Your task to perform on an android device: I am looking for lifestyle shoes in size 7 as they fit me. Look for the same in the Shop by size Puma app
Image 0: 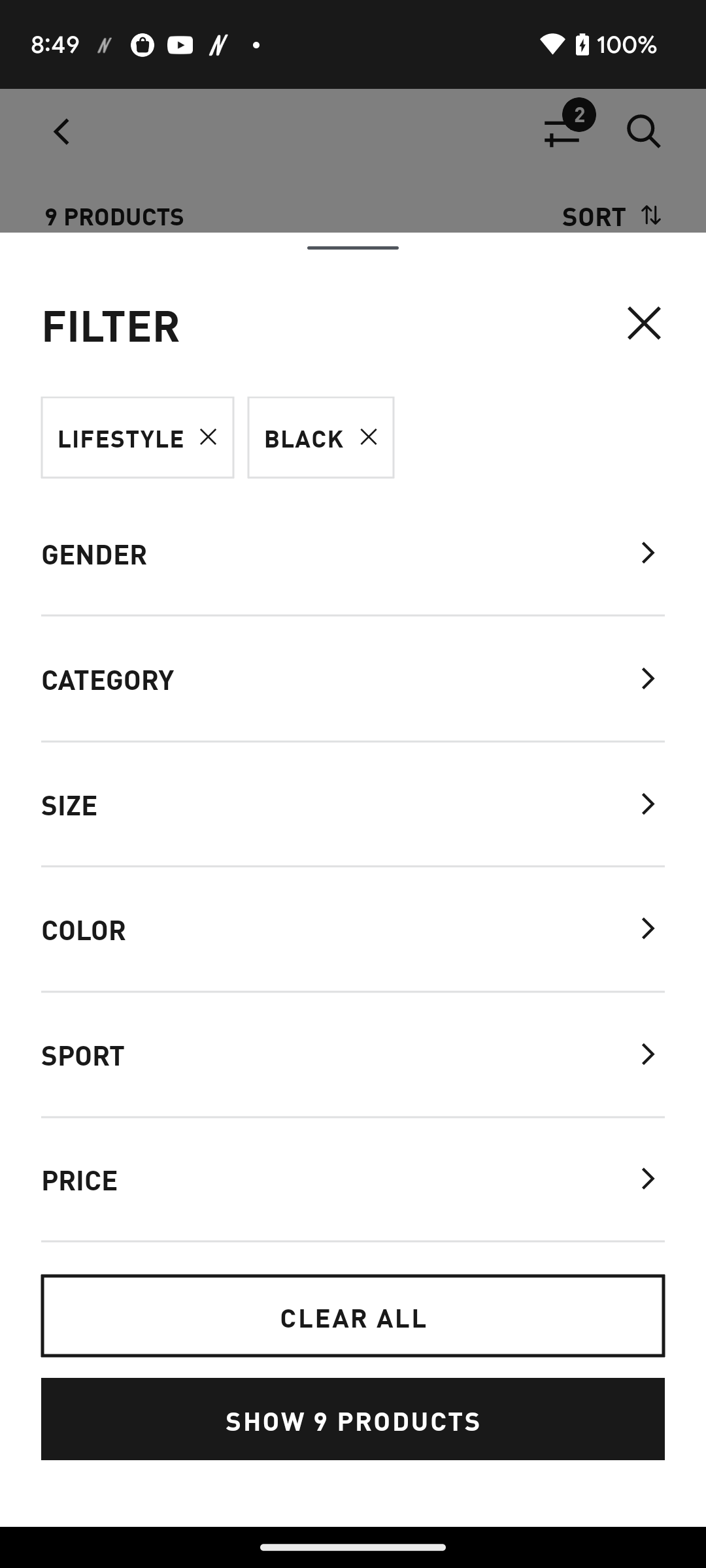
Click on the size option
Step 0: click (352, 804)
Image 1: 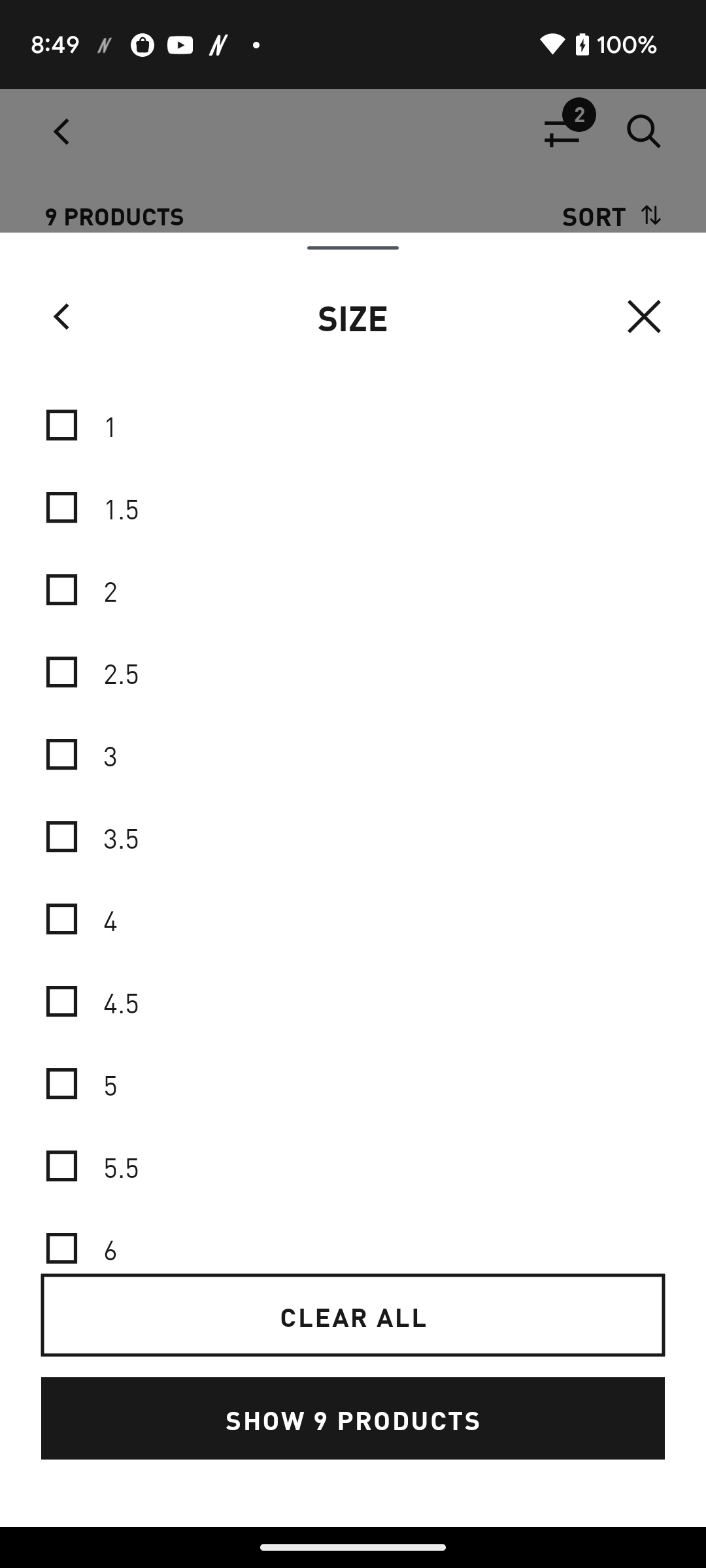
Click on the size option
Step 1: scroll down
Image 2: 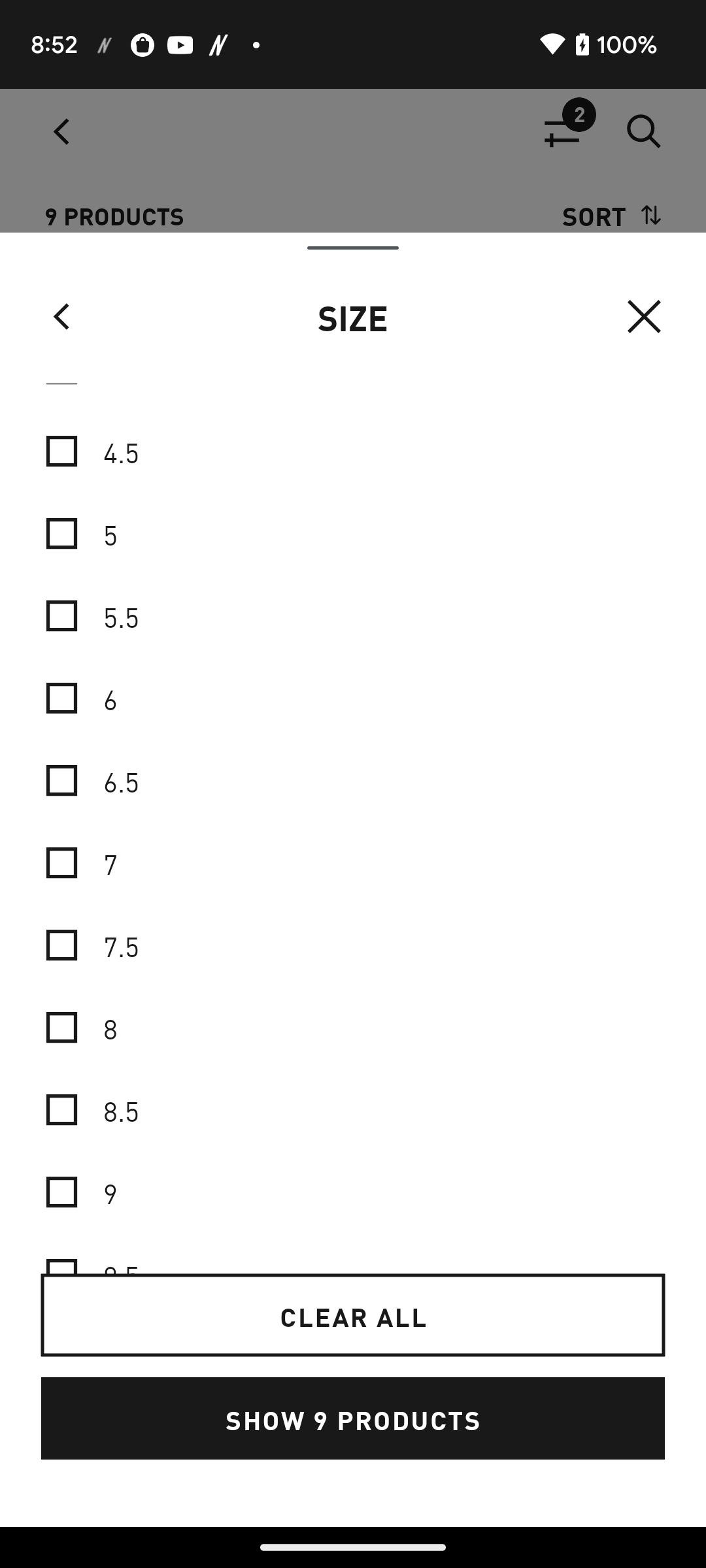
Click on the 7 size
Step 2: click (353, 808)
Image 3: 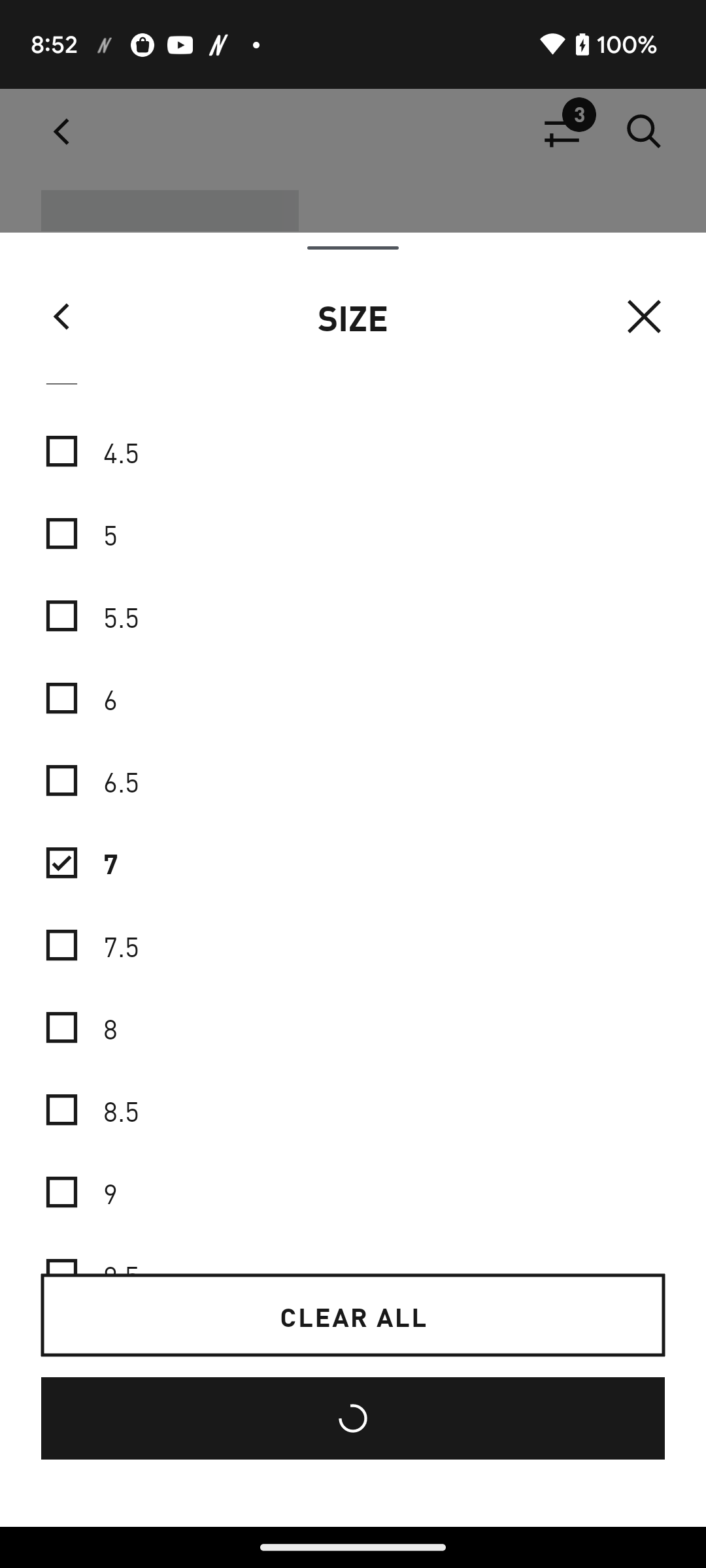
Click on the 7 size
Step 3: wait
Image 5: 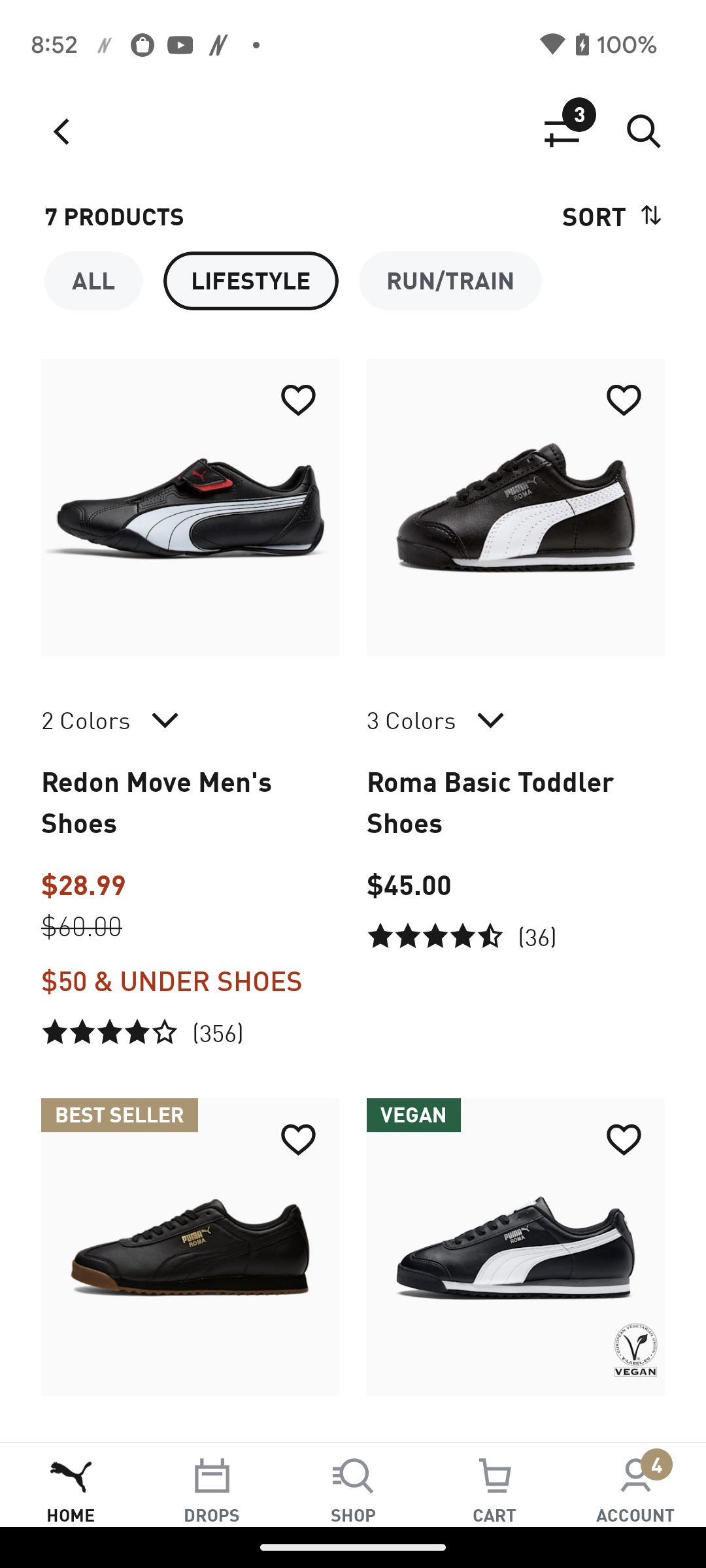
Click on the Show 7 products button 
Step 5: wait